Your task to perform on an android device: I want to know what kind of material is used in the vintage handmade sofa, so view the description and price of this sofa for me. 
Image 0: 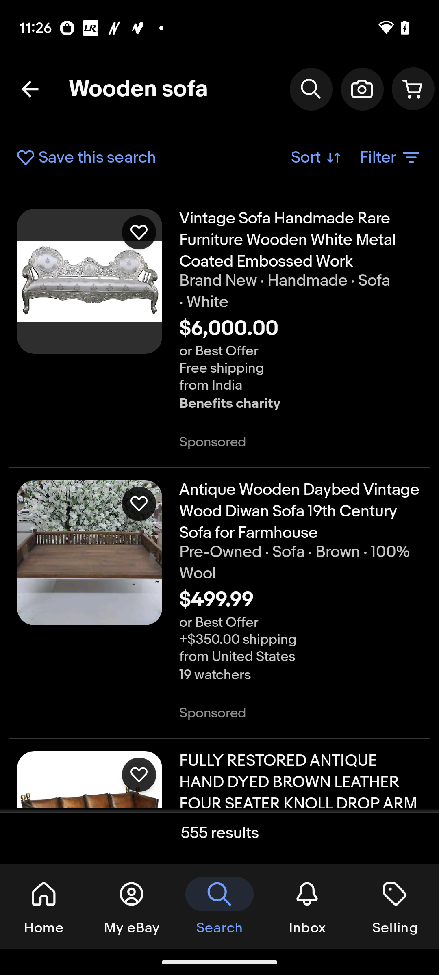
Click on the image of vintage handmade sofa.
Step 0: click (335, 379)
Image 1: 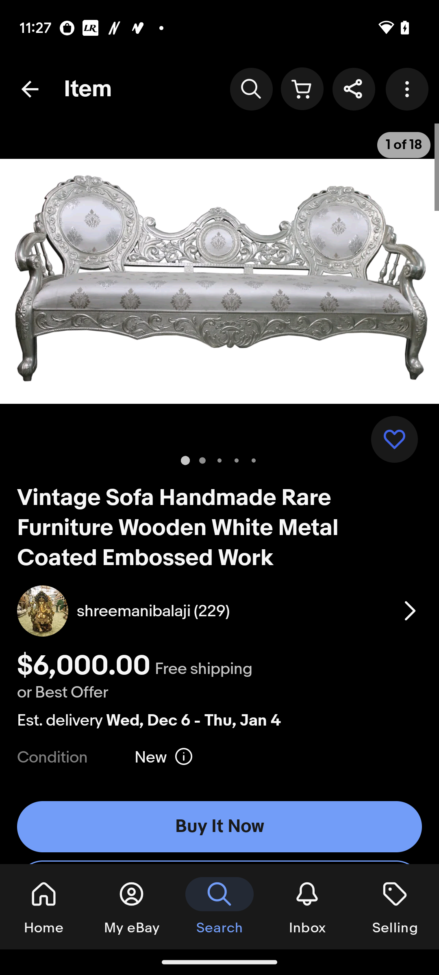
scroll up
Step 1: scroll down
Image 2: 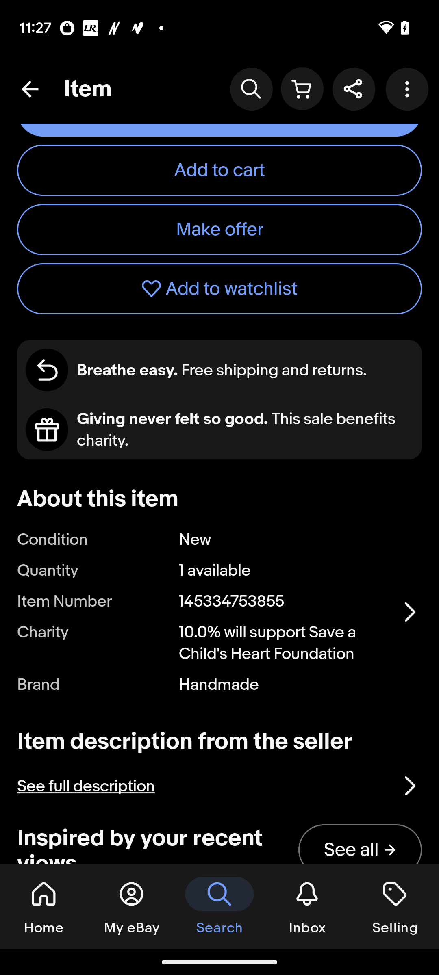
Click on the tab "see full description".
Step 2: click (206, 786)